Your task to perform on an android device: While I'm tracking my activities, it is not getting it correctly so I need help in the google fit app.
Image 0: 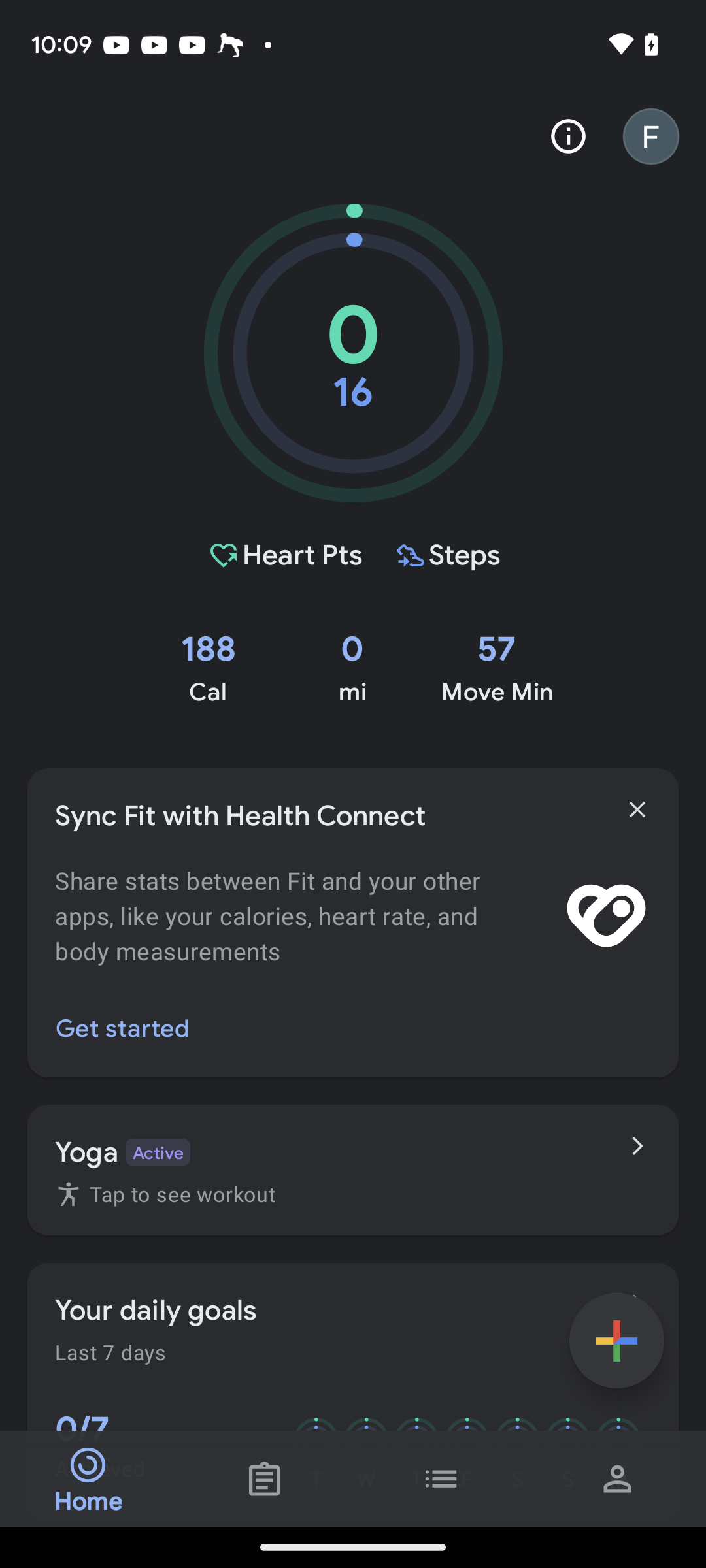
Click on the profile icon at the bottom right of the screen
Step 0: click (618, 1479)
Image 1: 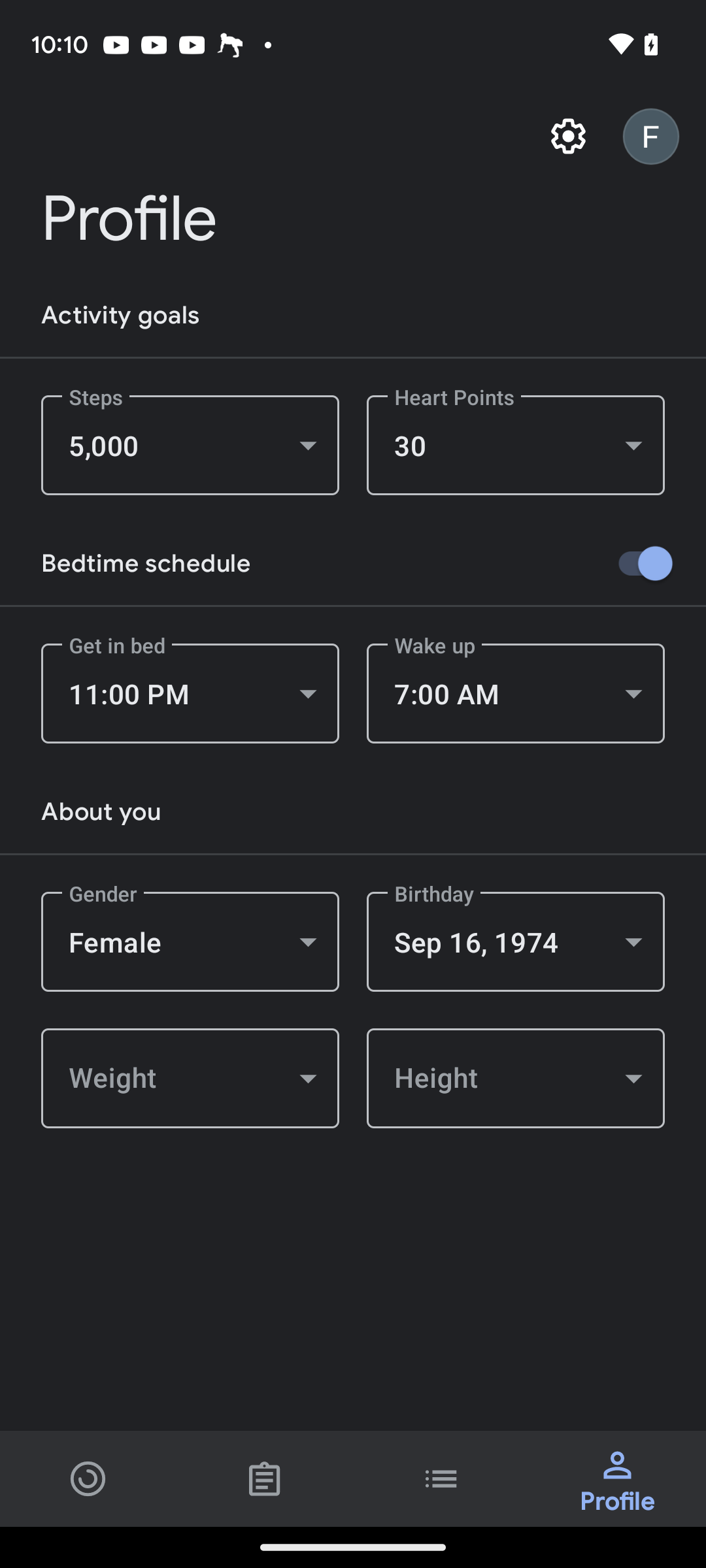
Click on the settings button at the top of the screen
Step 1: click (568, 137)
Image 2: 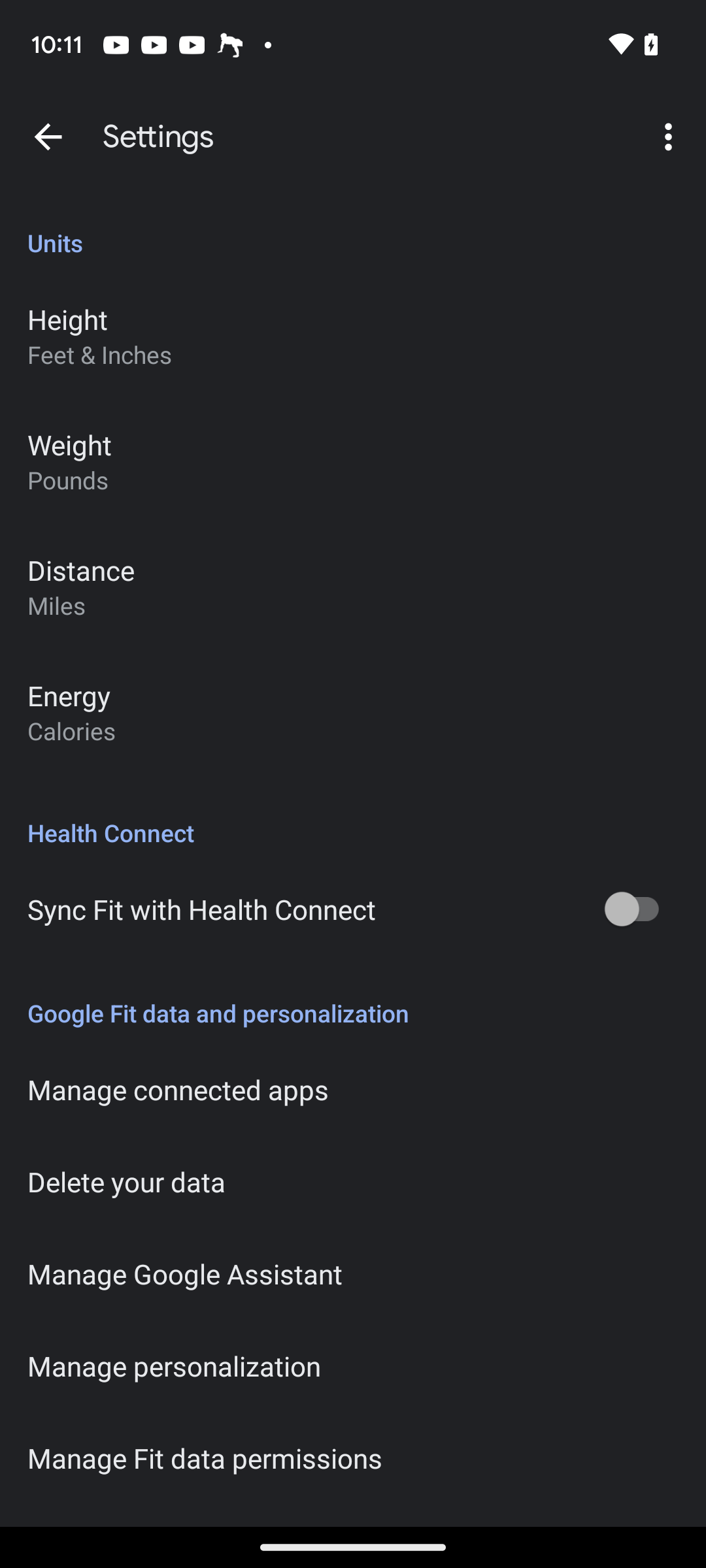
Click on the menu icon at the top right of the screen
Step 2: click (671, 137)
Image 3: 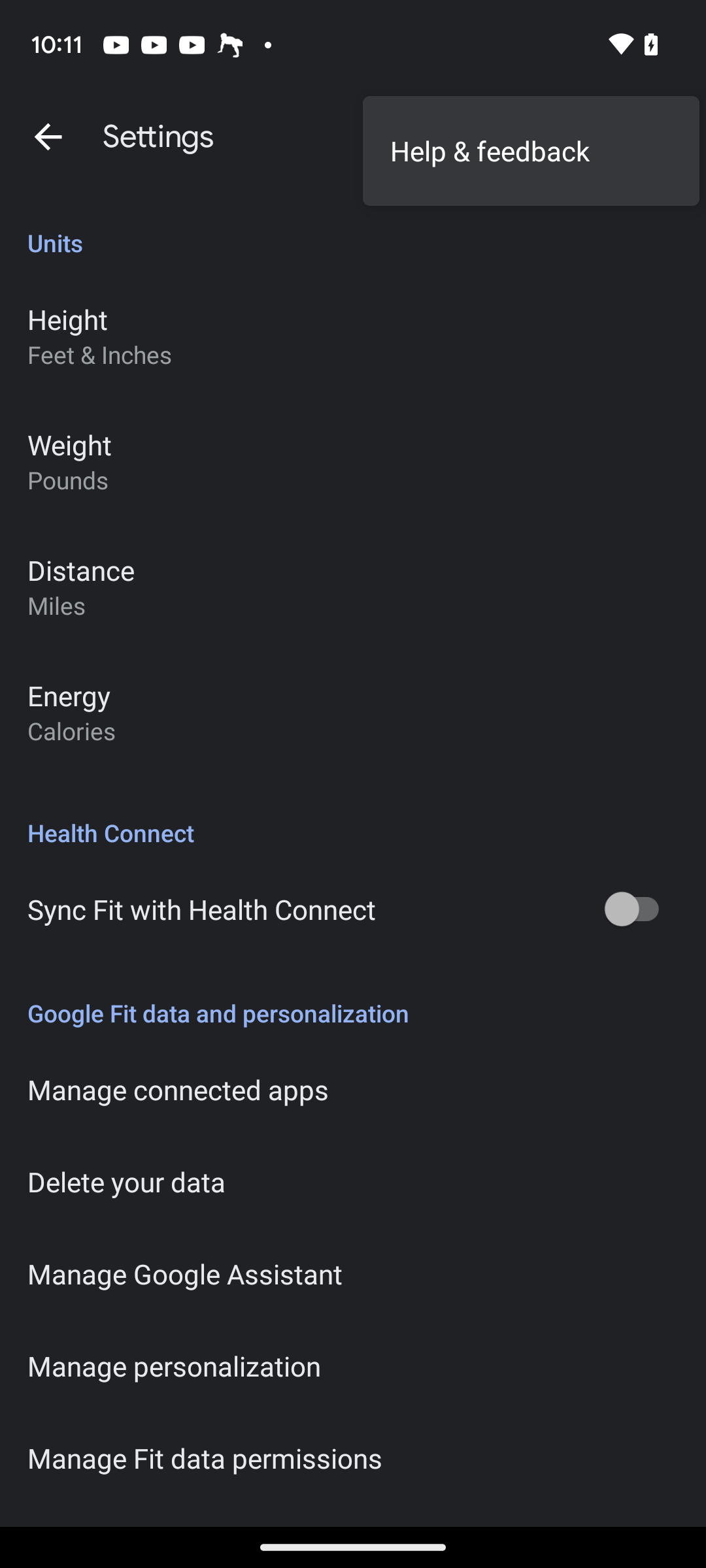
Click on the help & feedback option
Step 3: click (531, 150)
Image 4: 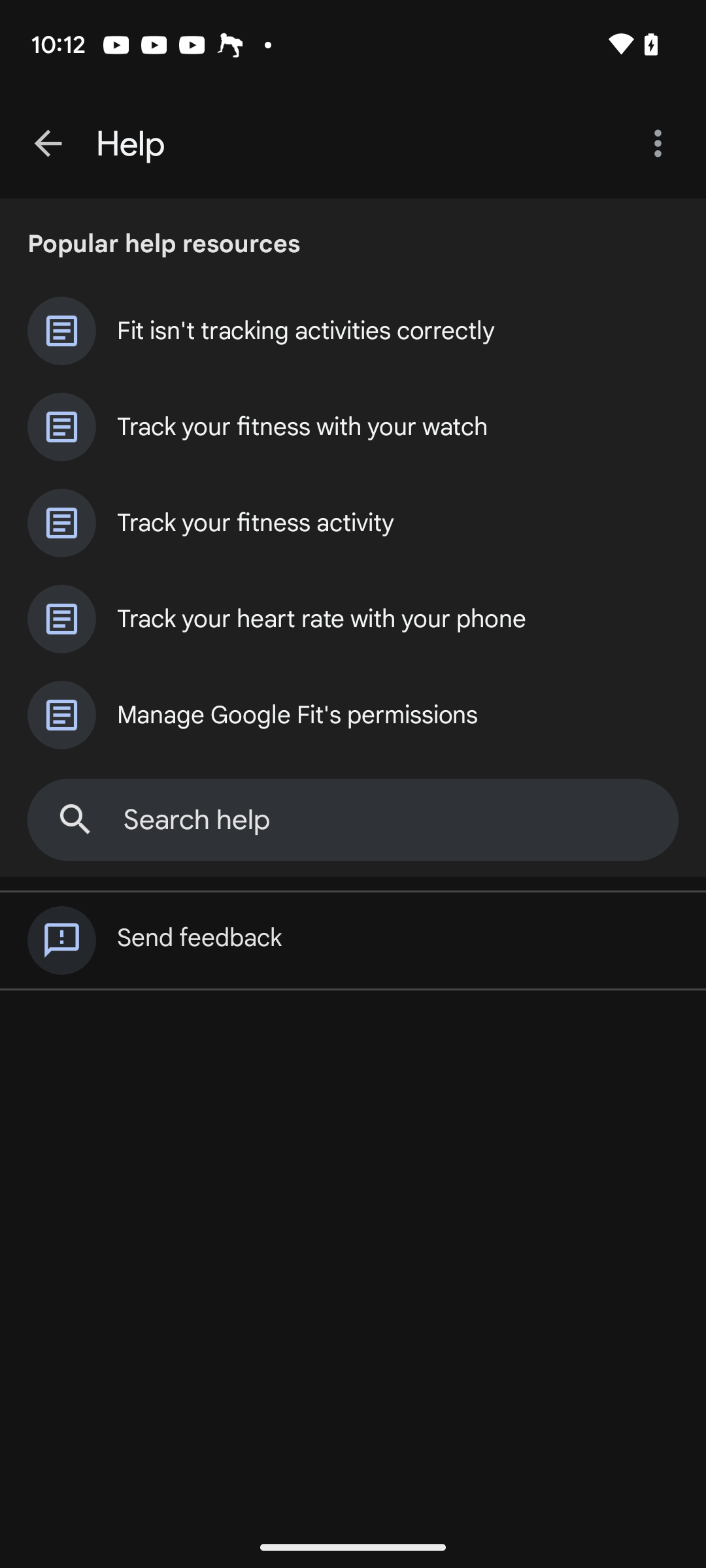
Click on the first option
Step 4: click (306, 331)